Your task to perform on an android device: I shall start  cycling from tomorrow and in need of Trackpants , Search for trackpants in the Amazon app for the same .
Image 0: 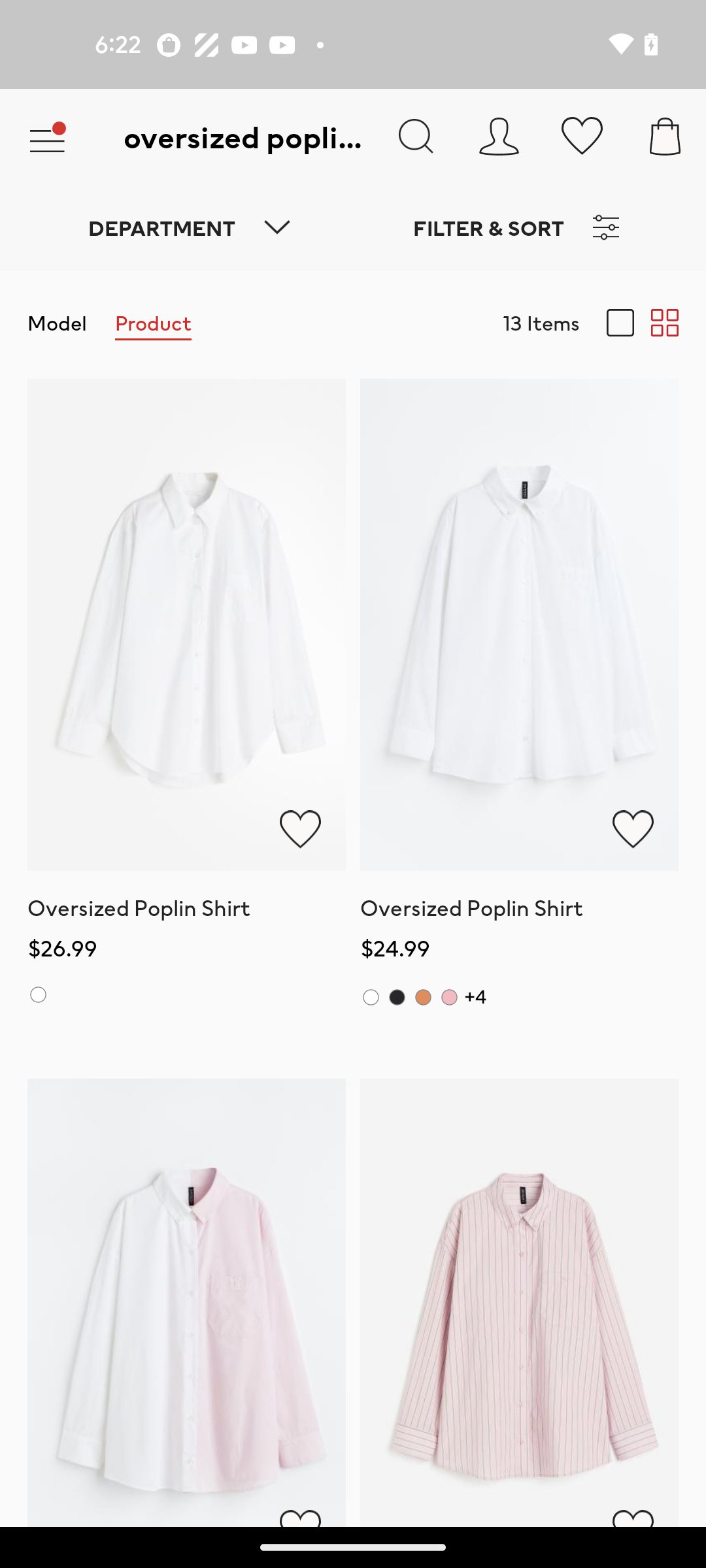
open the Amazon app
Step 0: open app "Amazon"
Image 1: 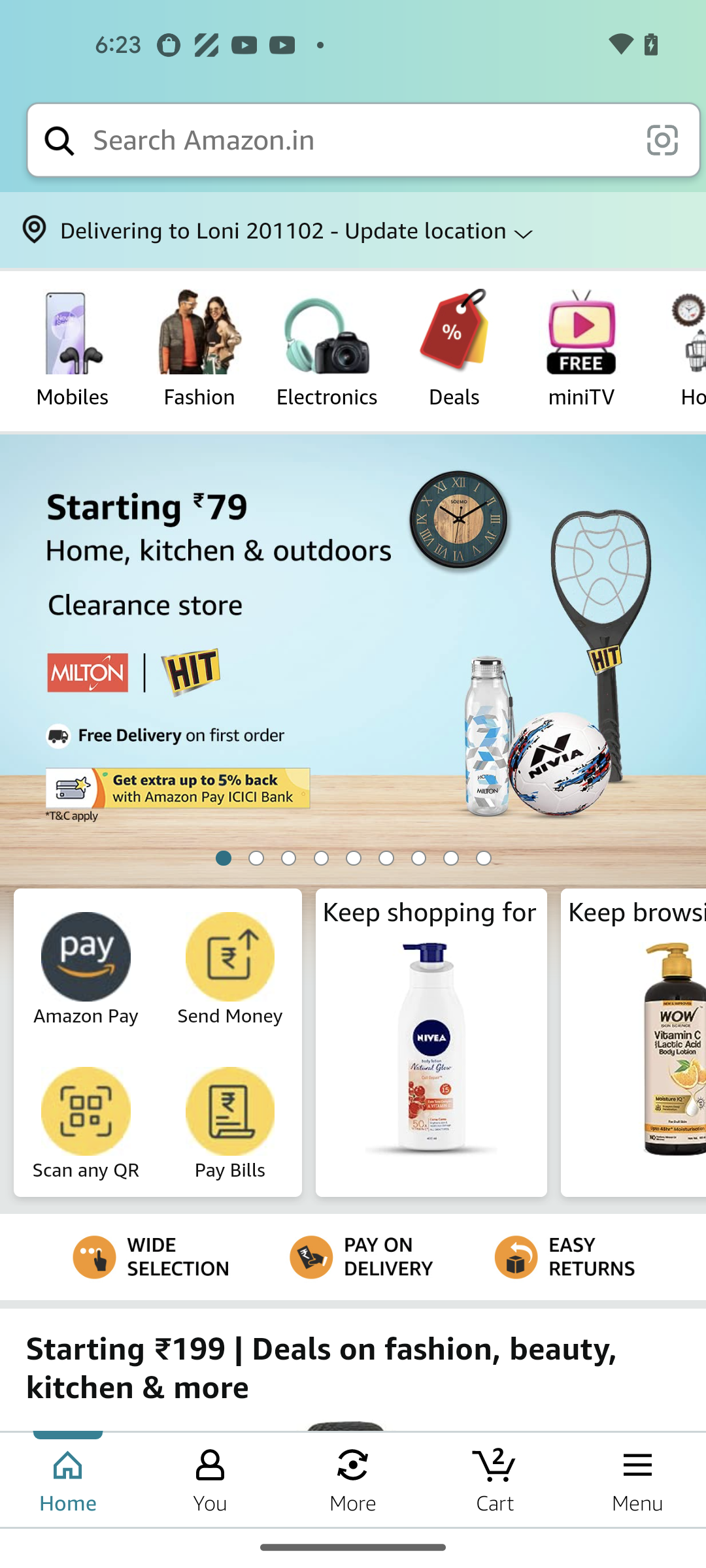
Click on the search icon at the top of the screen 
Step 1: click (358, 140)
Image 2: 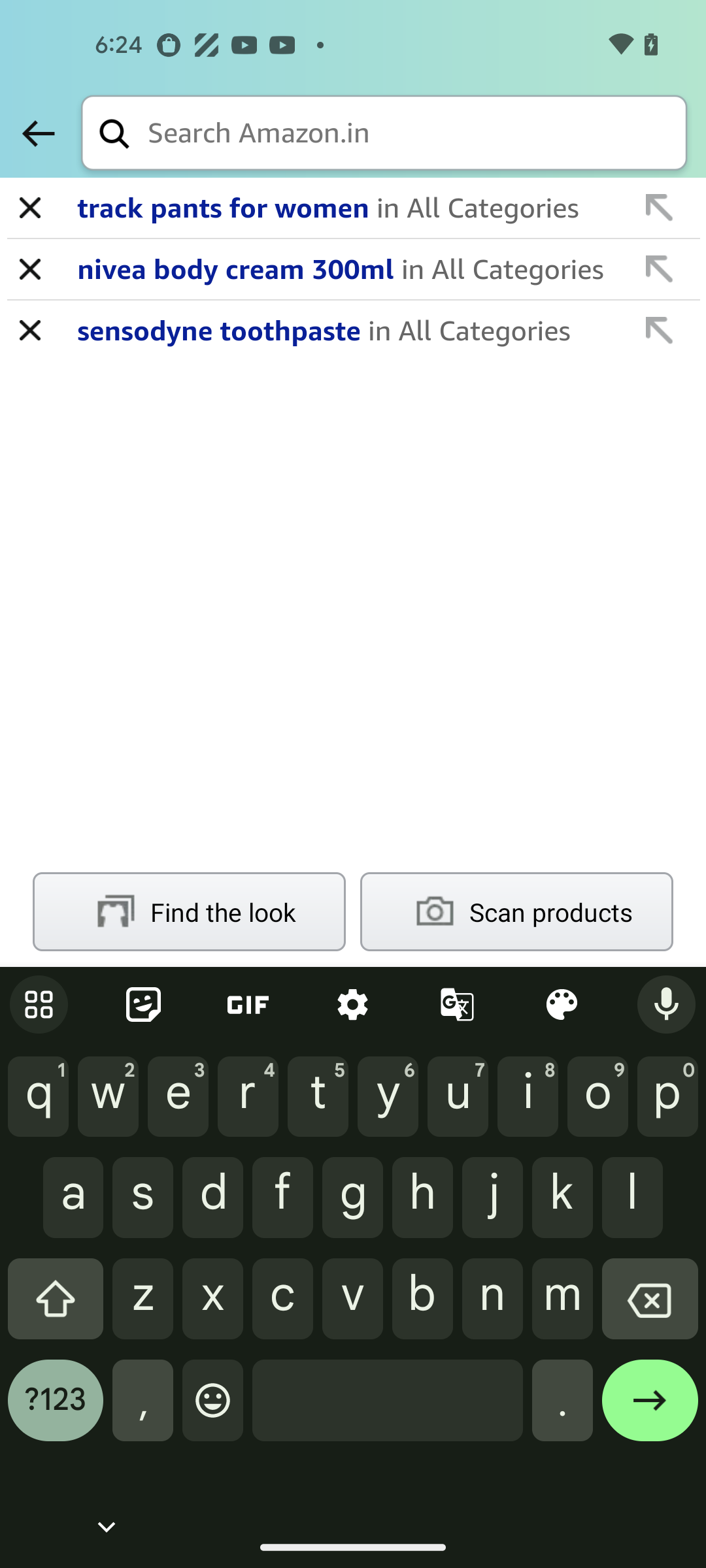
Enter a product as trackpants
Step 2: type "trackpants"
Image 3: 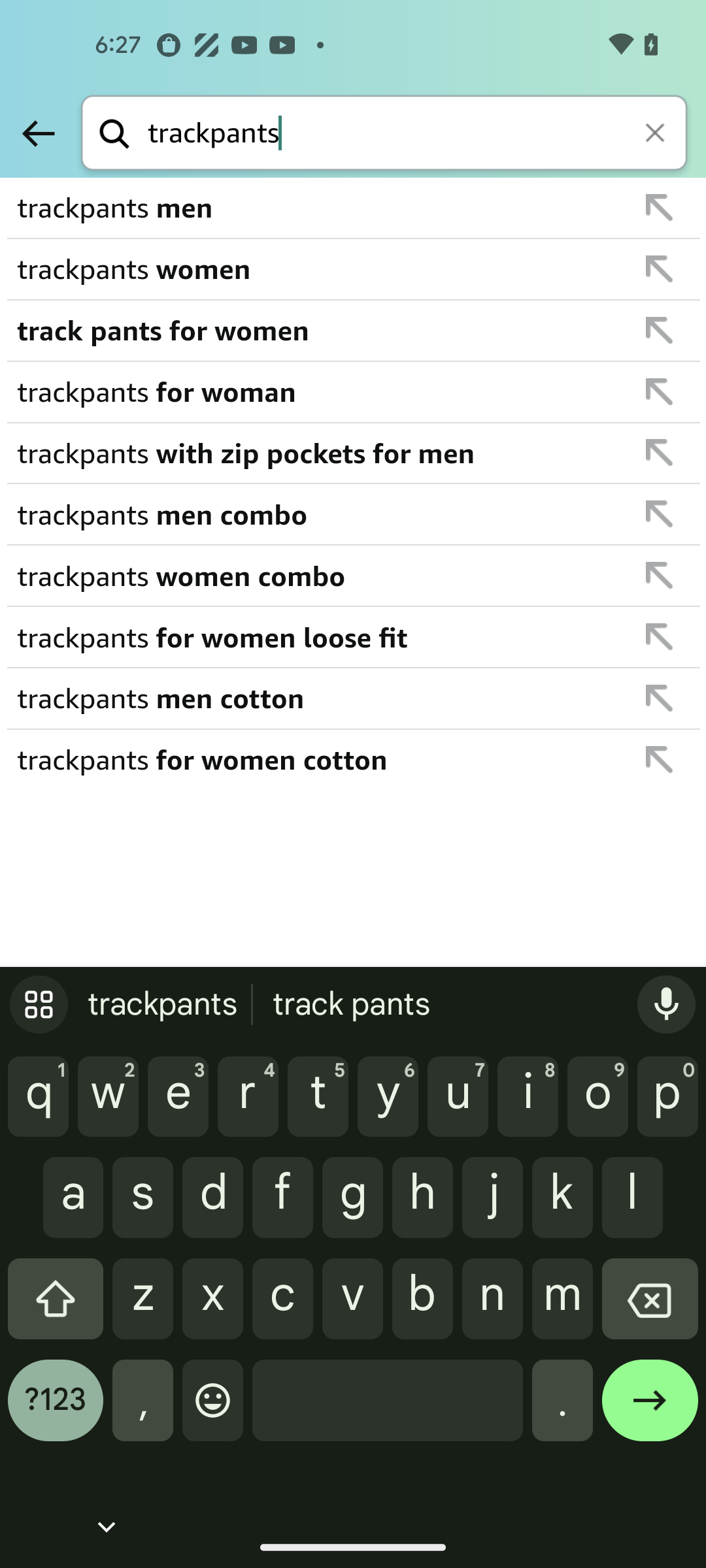
Click on the second result 
Step 3: click (313, 268)